Your task to perform on an android device: View the heinz cream of chicken soup 4 x 400 g
Image 0: 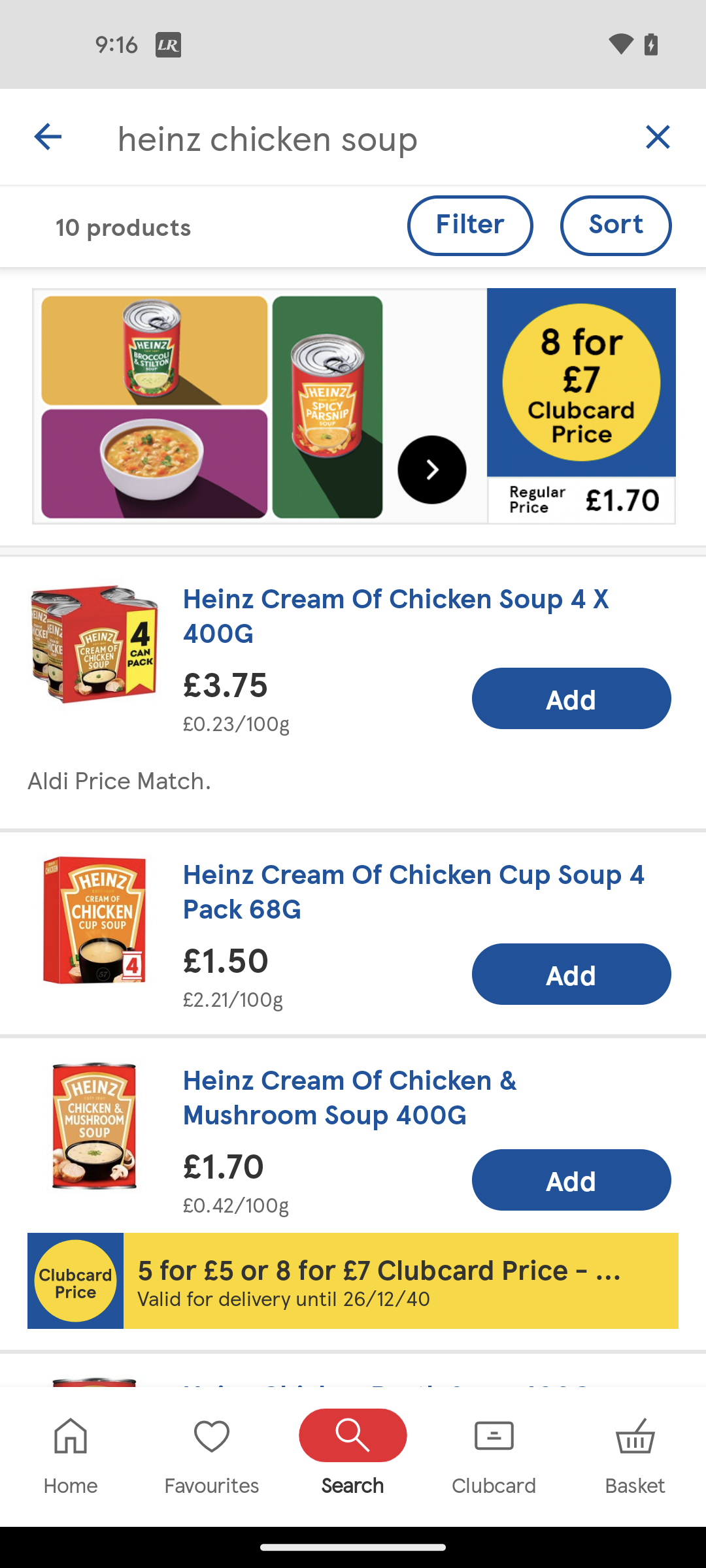
Tap on the heinz cream of chicken soup 4 x 400 g
Step 0: click (416, 614)
Image 1: 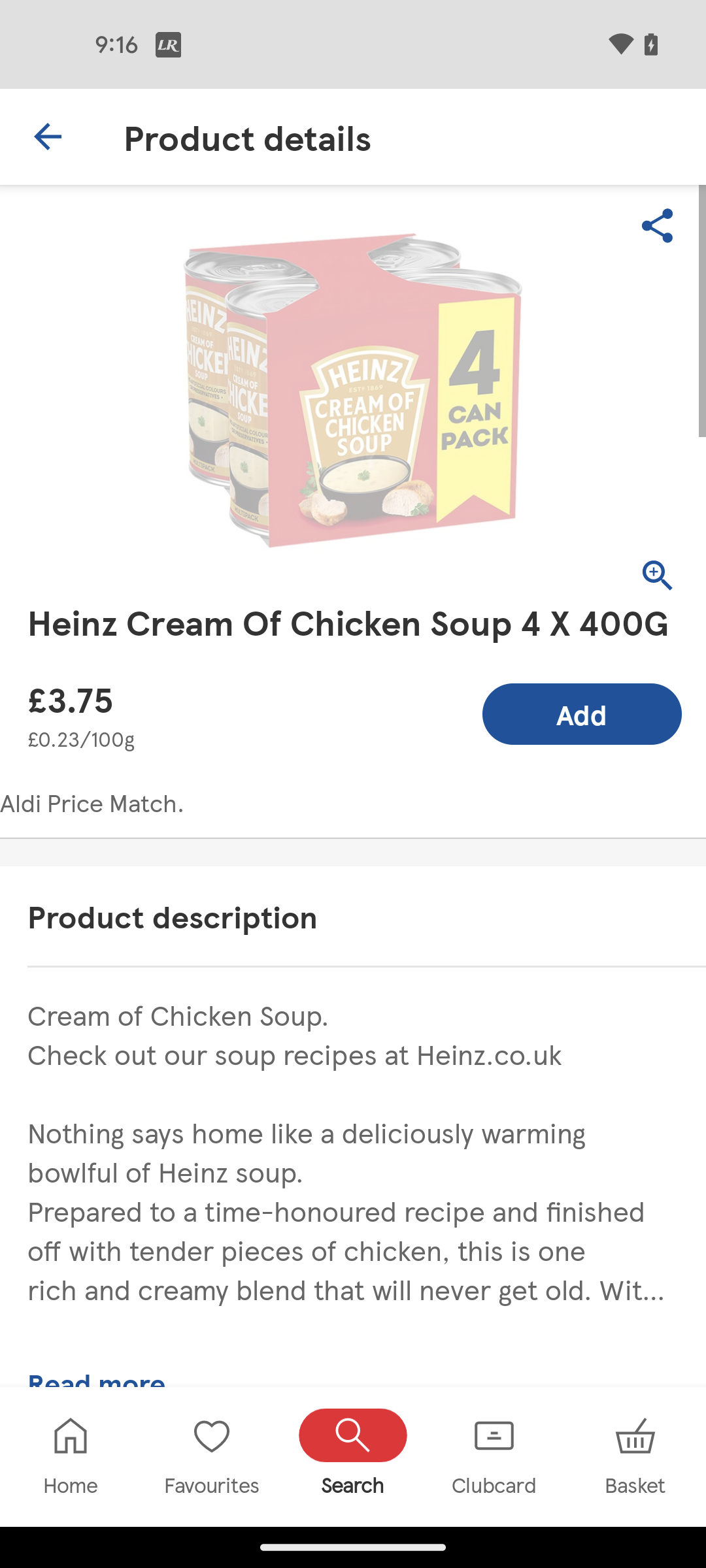
Tap on the heinz cream of chicken soup 4 x 400 g
Step 1: wait